Your task to perform on an android device: In the DMart Ready app, view the products added to the cart.
Image 0: 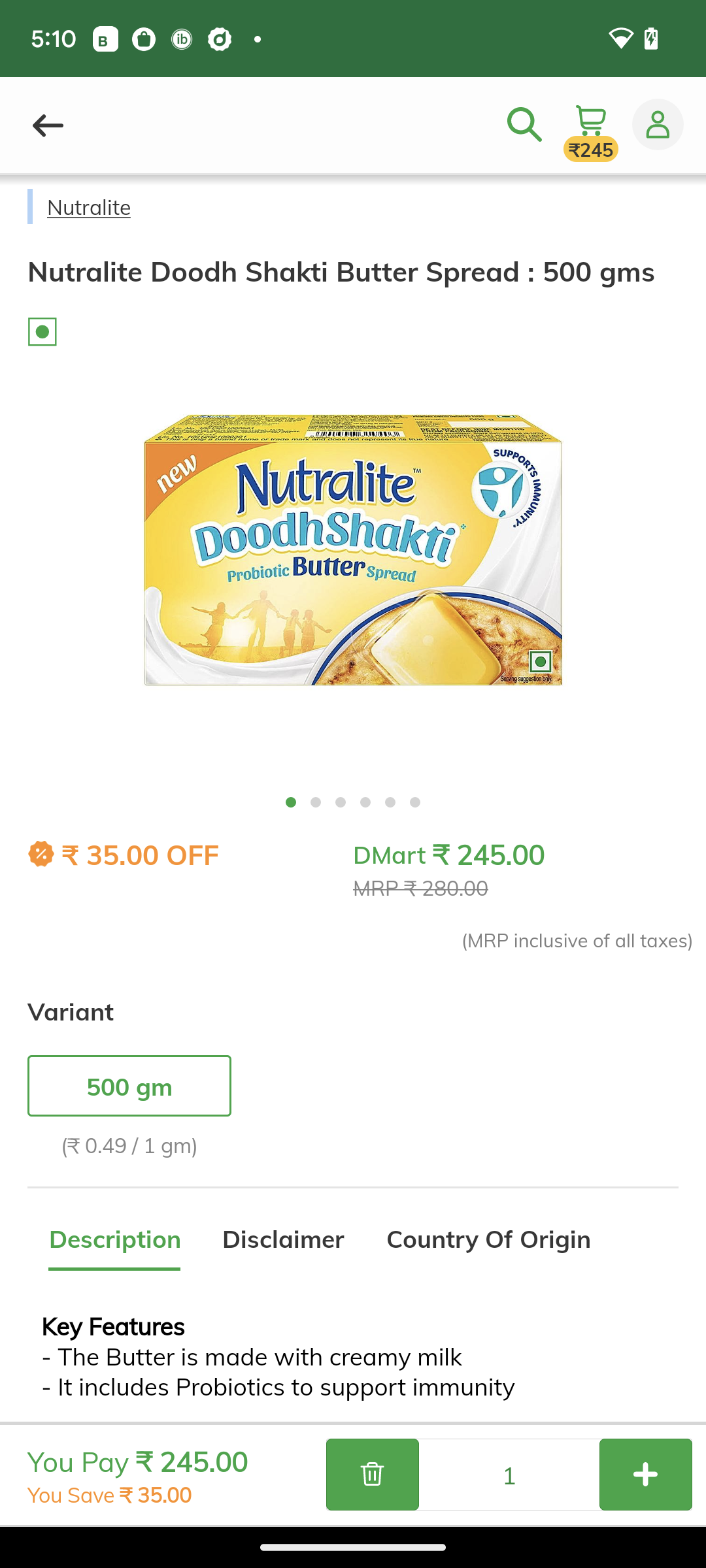
Click the cart icon at the top right of the screen.
Step 0: click (594, 122)